Your task to perform on an android device: In the Wunderground app. Check the current weather forecast conditions in Kolkata.
Image 1: 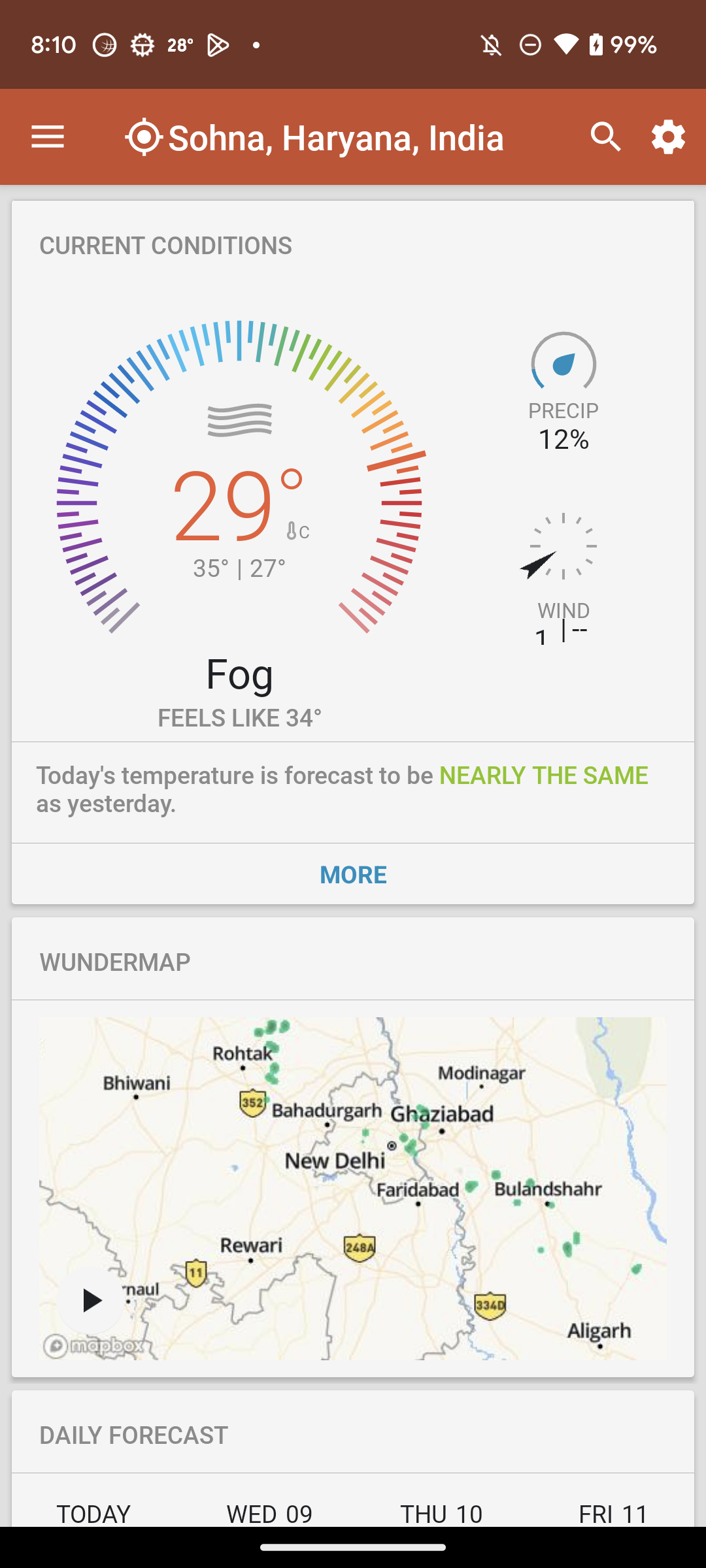
Click on the Search icon at the top of the screen
Step 1: click (601, 137)
Image 2: 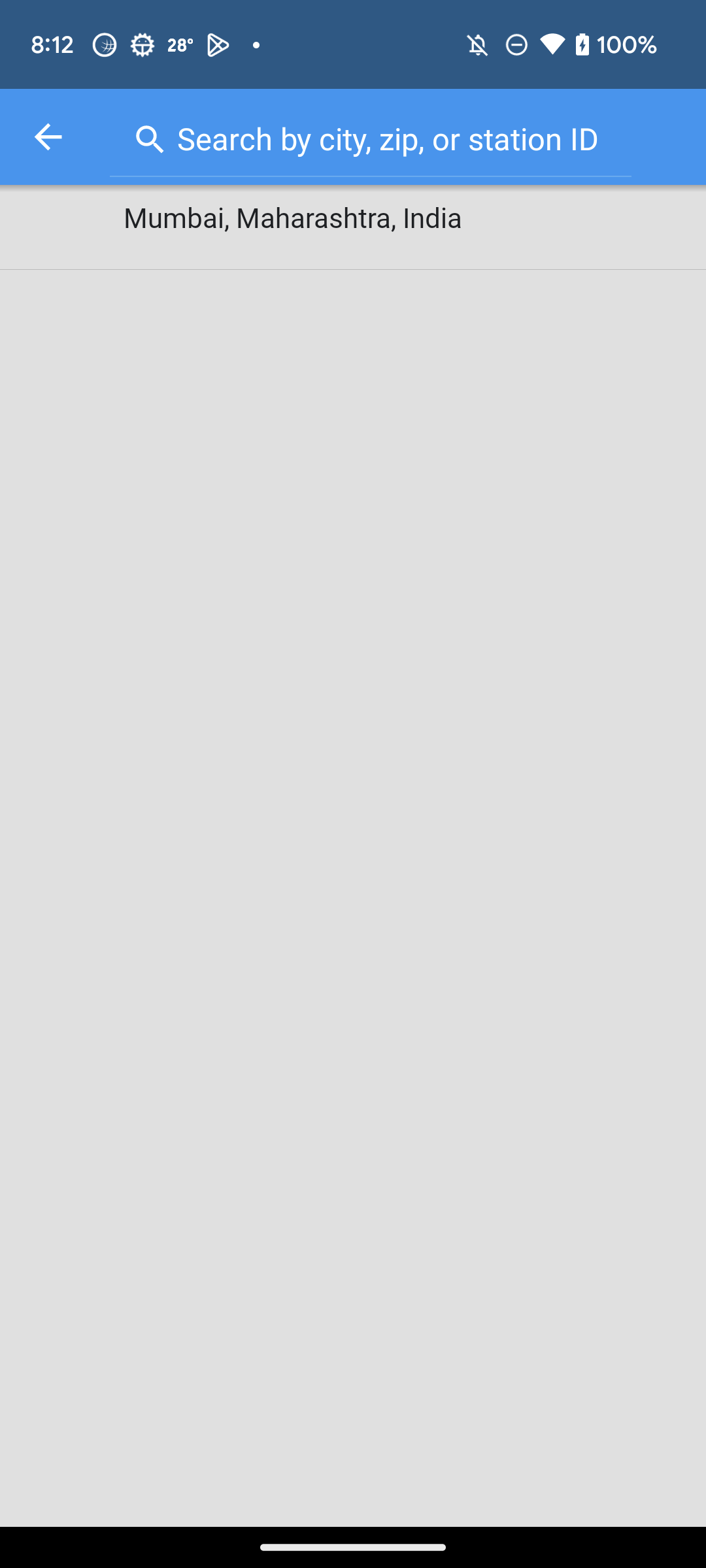
click on the search bar 
Step 2: click (371, 135)
Image 3: 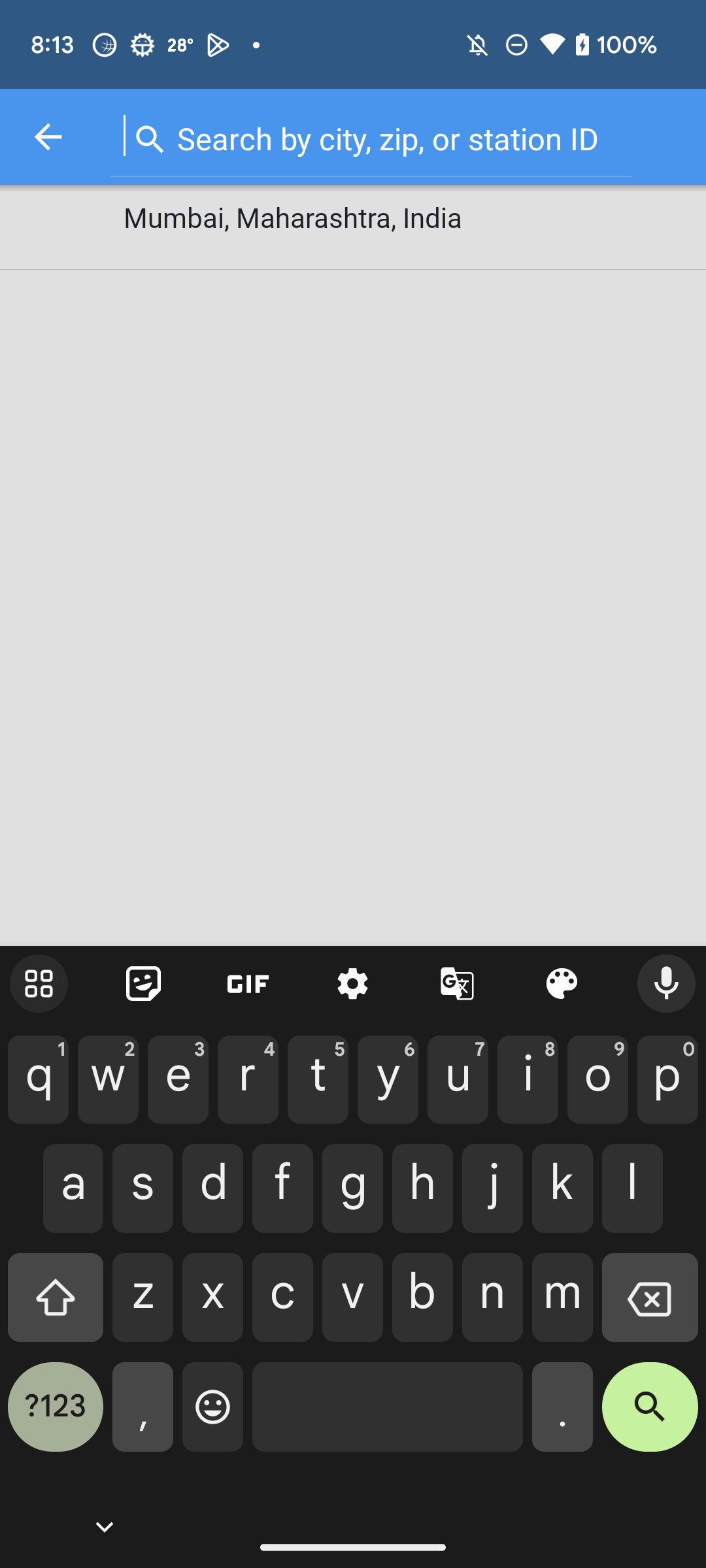
Type"Kolkata" in the search bar
Step 3: type "Kolkata"
Image 4: 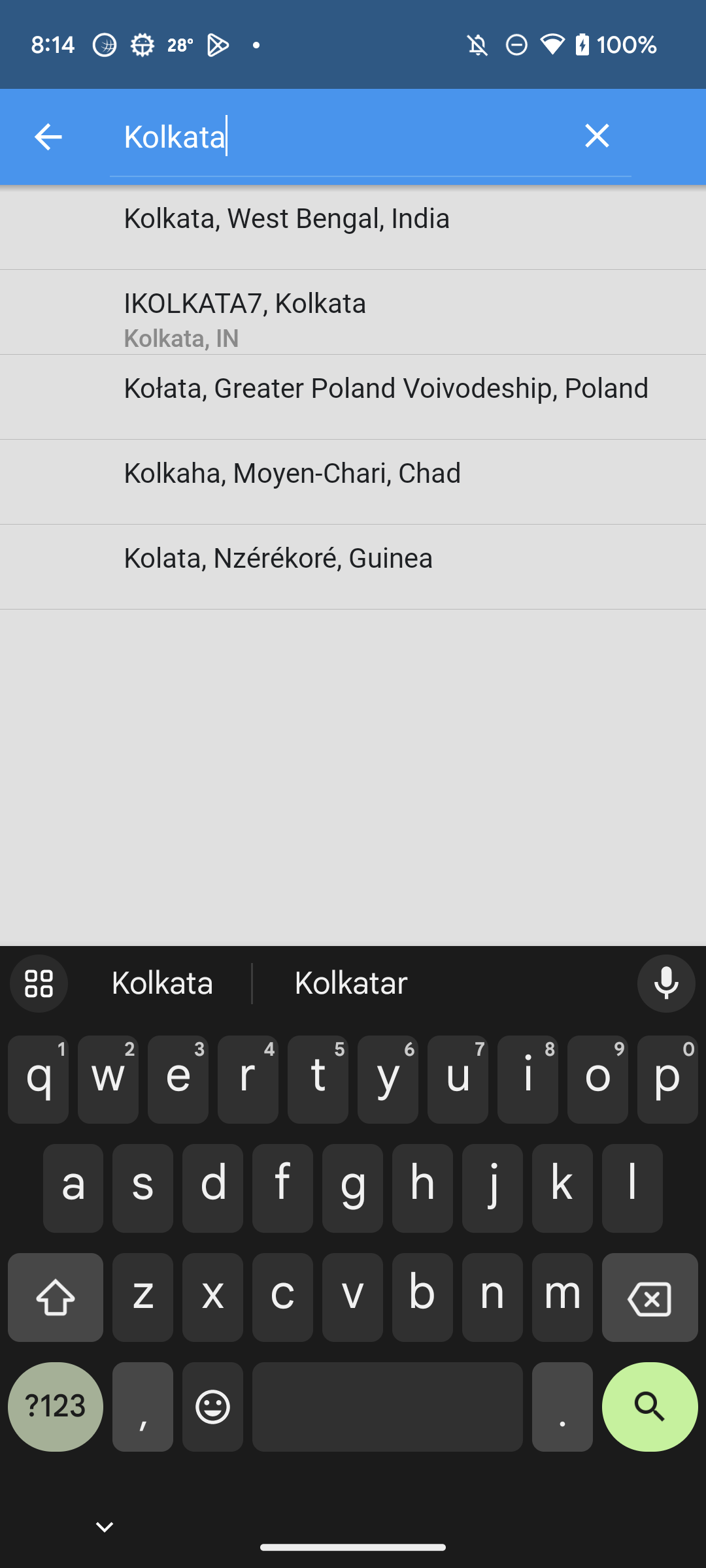
Click on the Kolkata, West Bengal,India result
Step 4: click (414, 210)
Image 5: 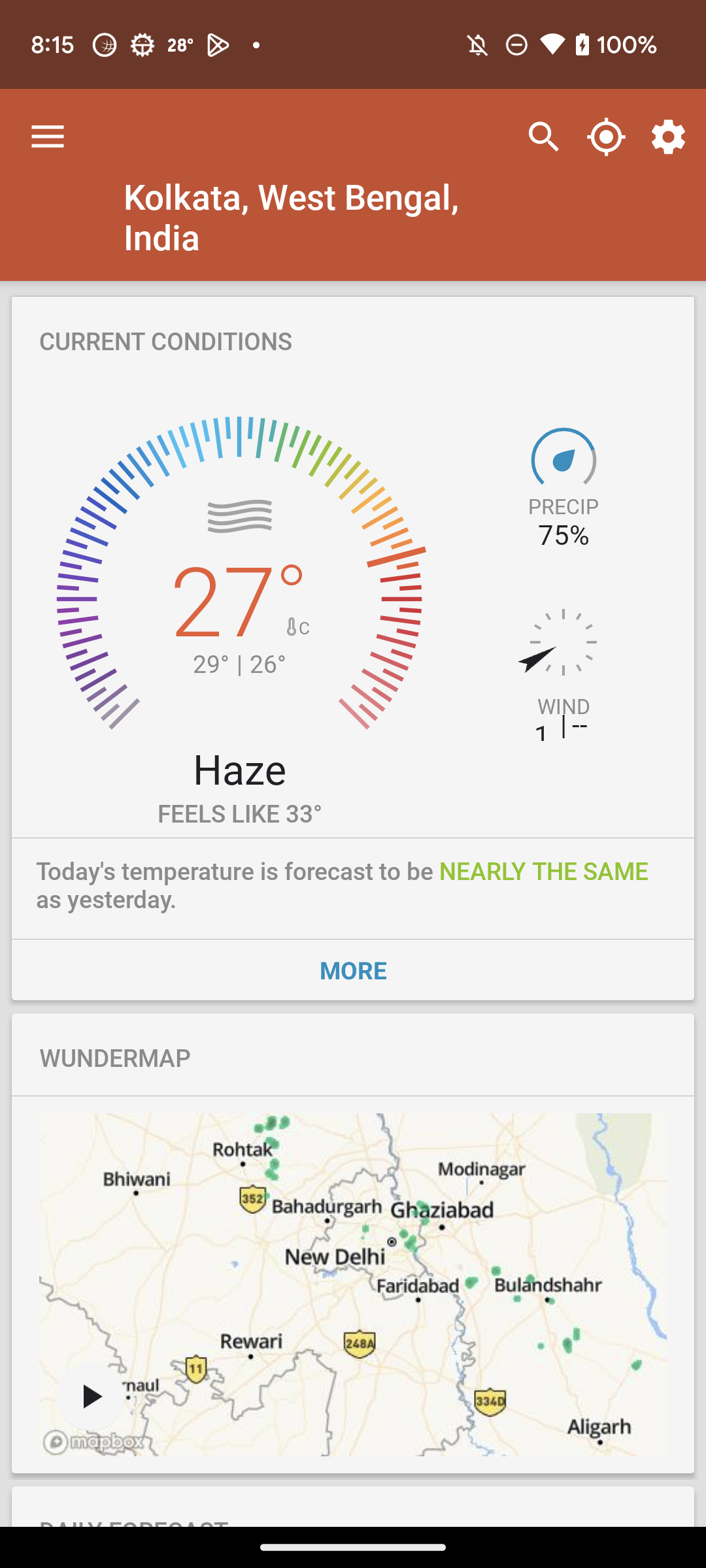
Click on the more option in current conditions section
Step 5: click (353, 970)